Your task to perform on an android device: On the Shopsy app, search for US Polo Assn. brand shirts for men.
Image 0: 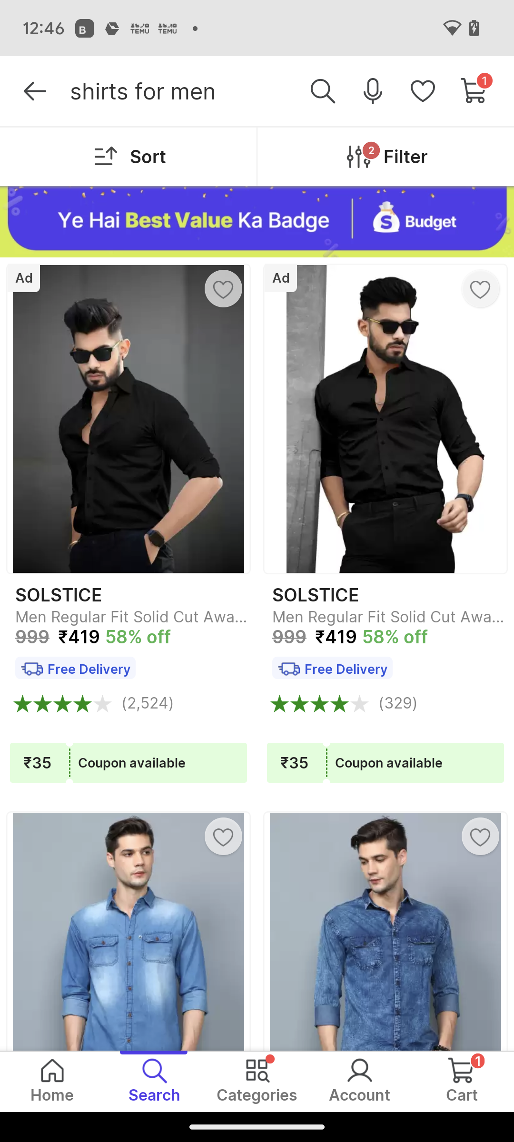
Click on the filter option at the top right of the screen.
Step 0: click (405, 157)
Image 1: 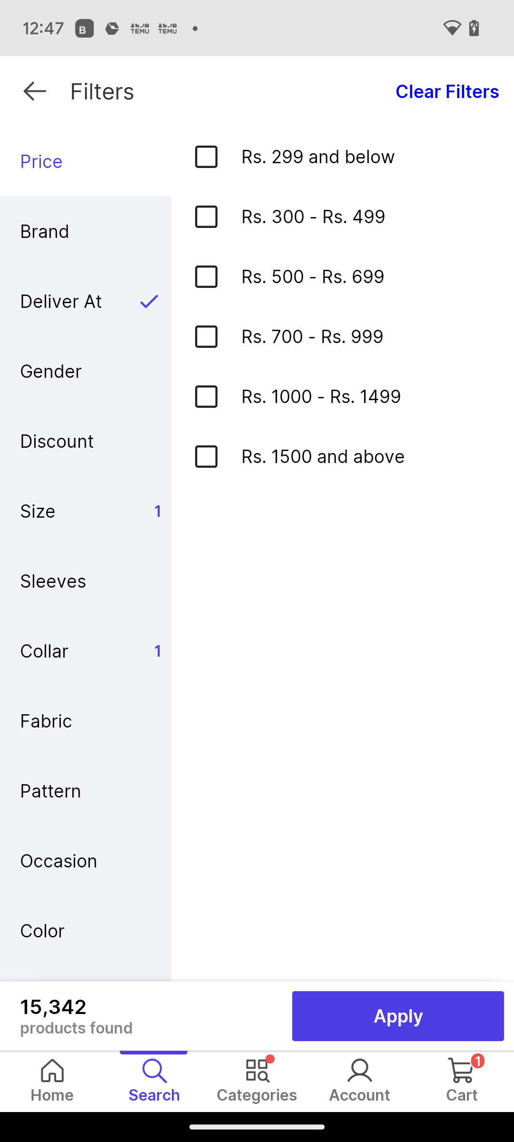
Click on brand on the left side of the screen.
Step 1: click (85, 231)
Image 2: 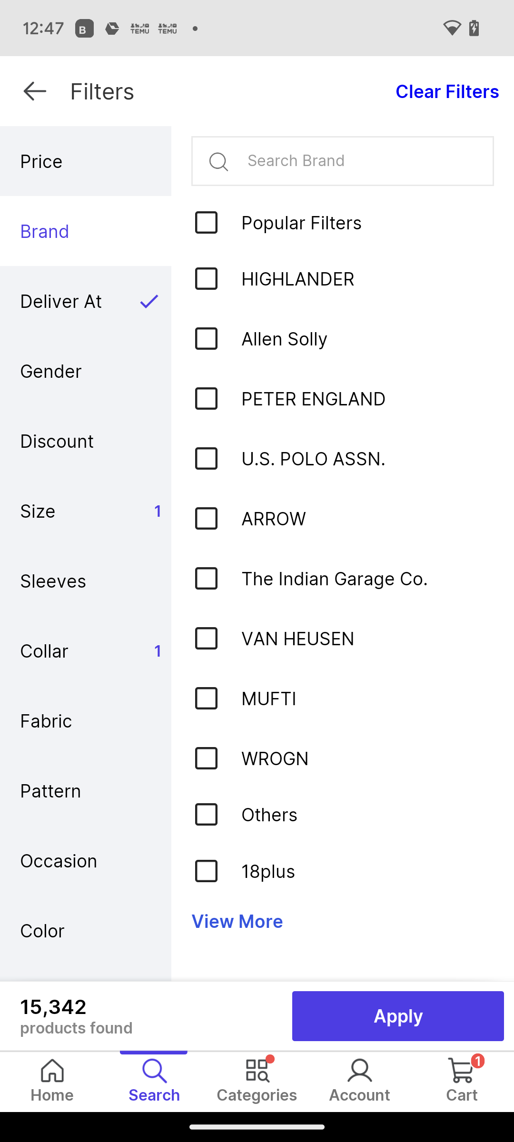
Click on US POLO ASSN. in the middle of the screen.
Step 2: click (366, 458)
Image 3: 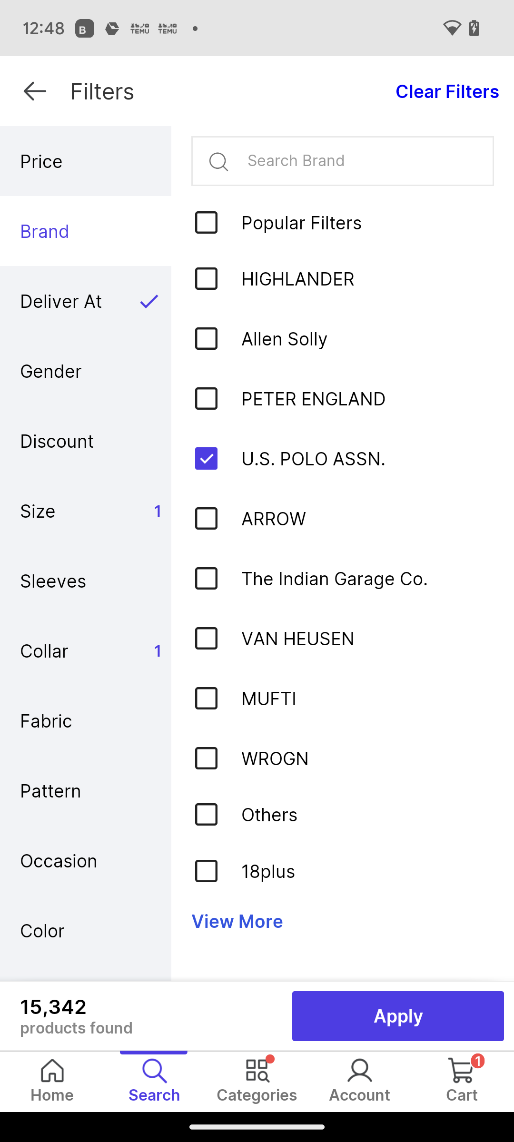
Click on apply at the bottom right of the screen.
Step 3: click (398, 1016)